Your task to perform on an android device: Go to the Pregnancy app & see today's meal plan under resources tool
Image 0: 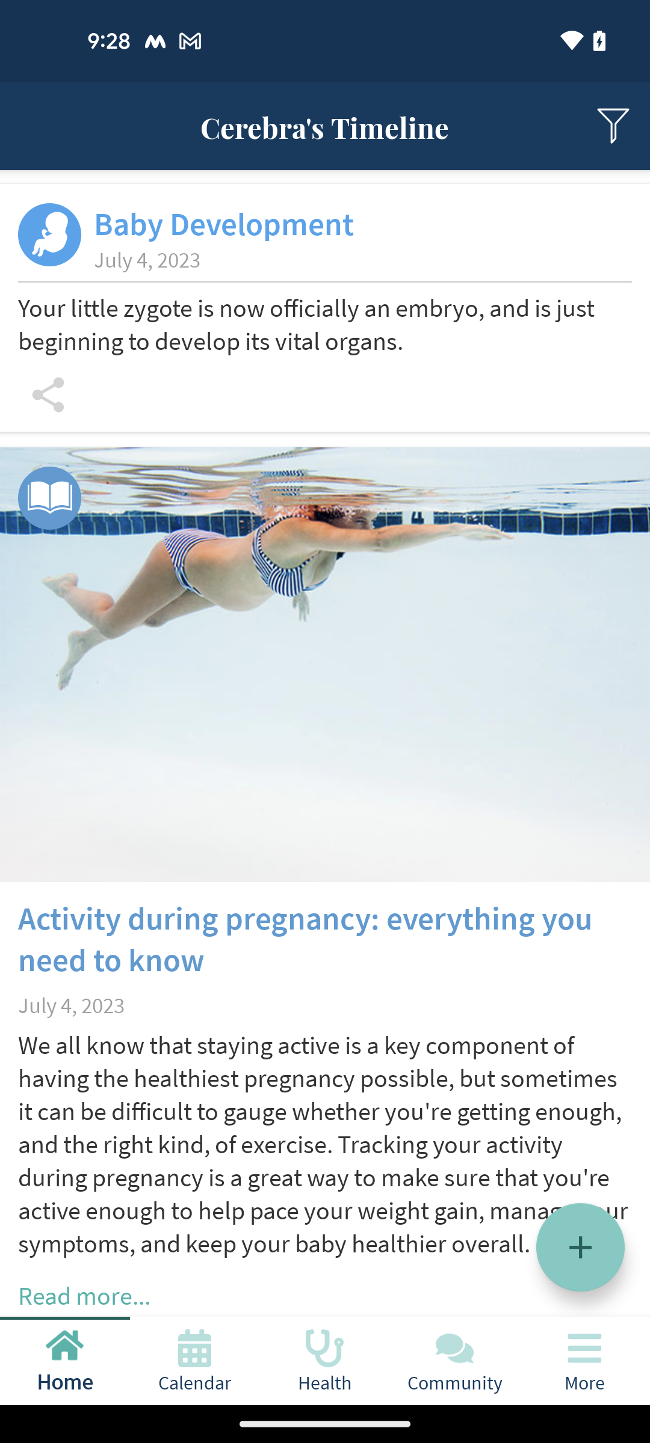
open the Pregnancy app
Step 0: open app "Pregnancy"
Image 1: 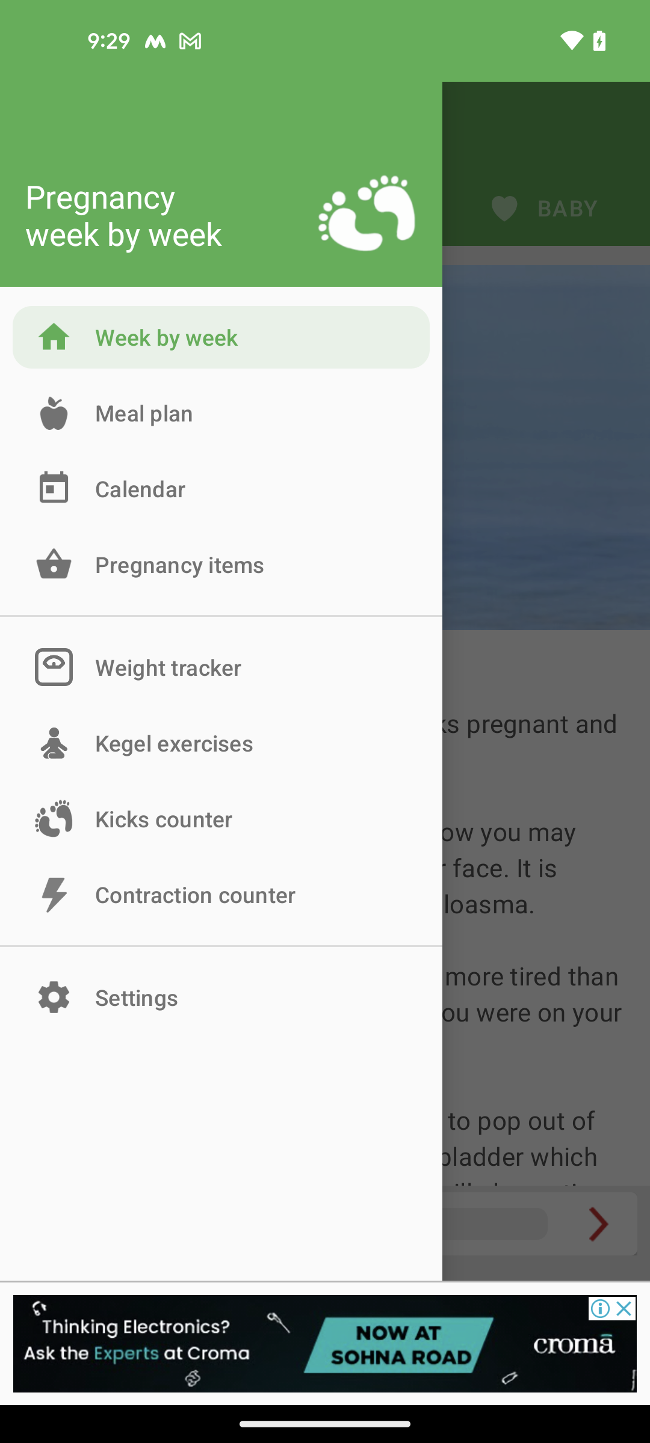
click on the Meal Plan option
Step 1: click (221, 412)